Your task to perform on an android device: I'd want to compare Belies For Women with other types of shoes in the Shopsy app.
Image 1: 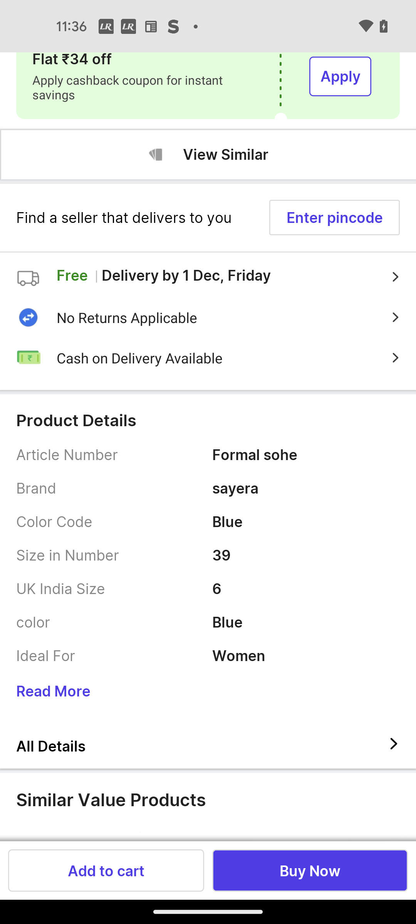
Swipe up to view similar products
Step 1: scroll down
Image 2: 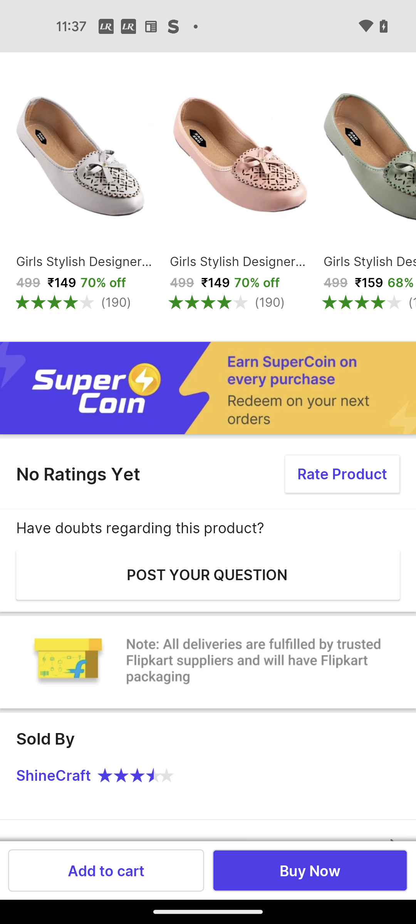
Swipe up to view similar products
Step 2: scroll down
Image 3: 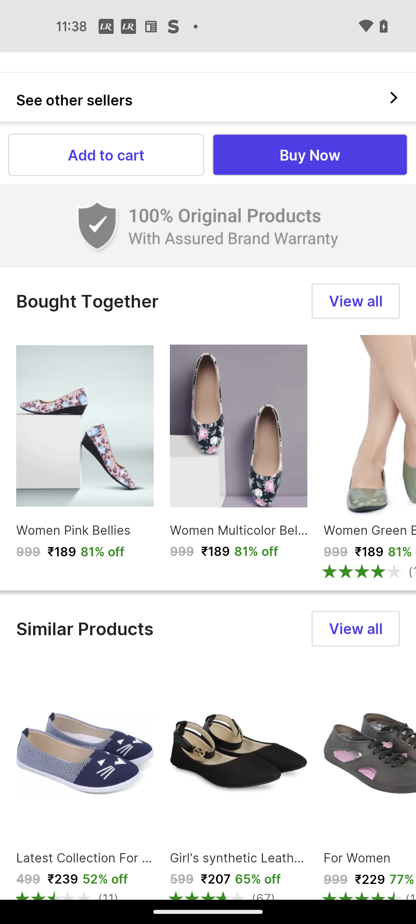
Click on View all Similar products
Step 3: click (356, 629)